Your task to perform on an android device: I want to view the highly rated shoes first.
Image 0: 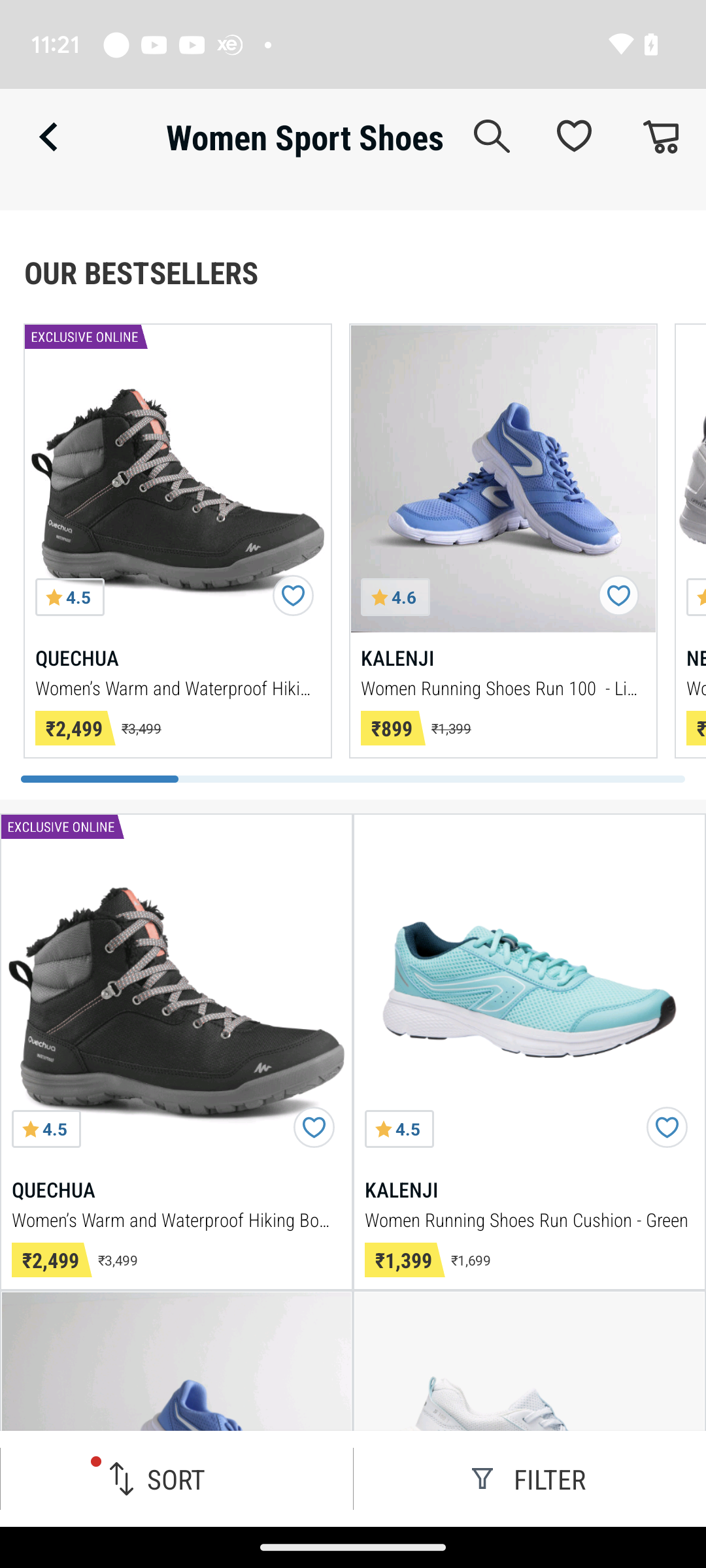
Click on the sort icon at the left bottom of the screen
Step 0: click (176, 1478)
Image 1: 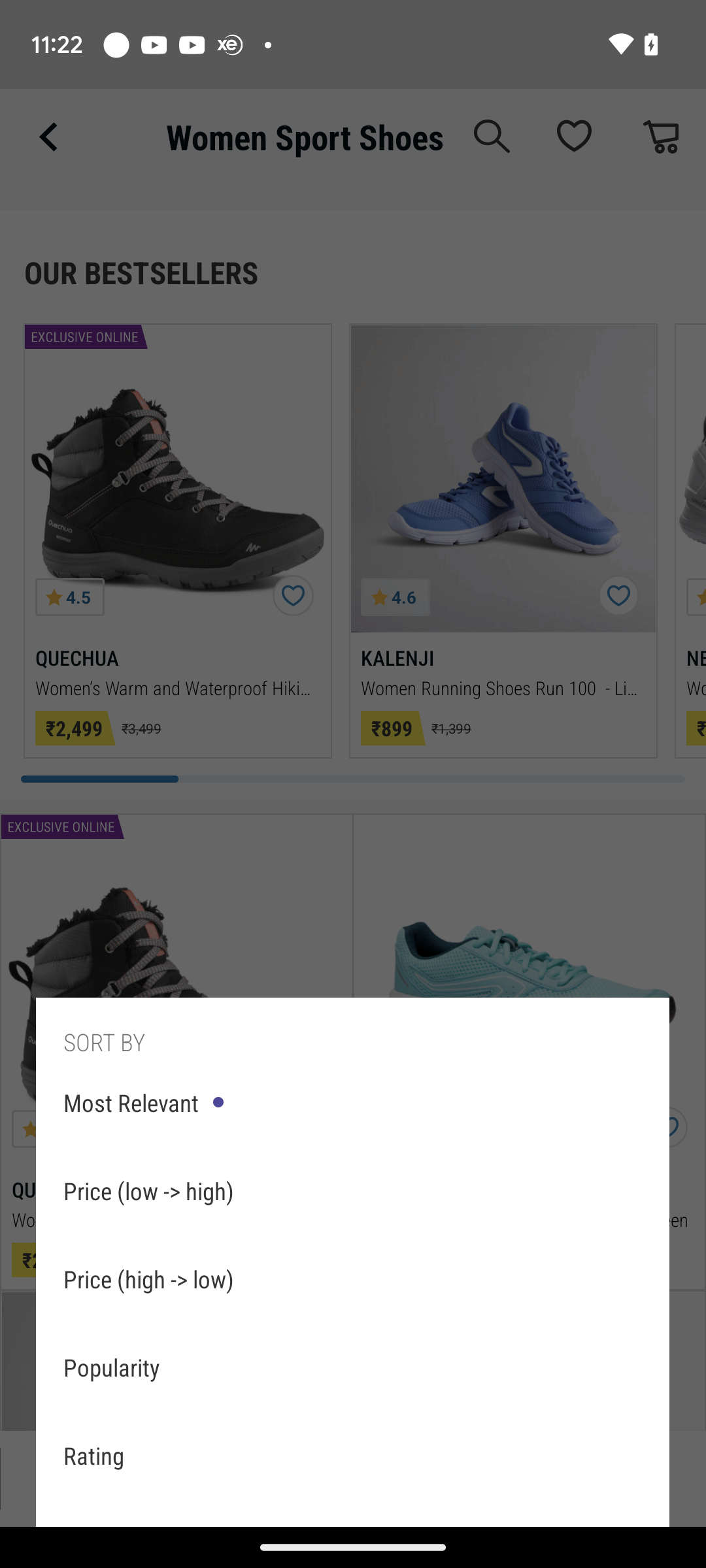
Click on rating button
Step 1: click (352, 1454)